Your task to perform on an android device: I have some images of an unidentified plant and I want to know which plant is this, so identify this plant in the Plantln app.
Image 0: 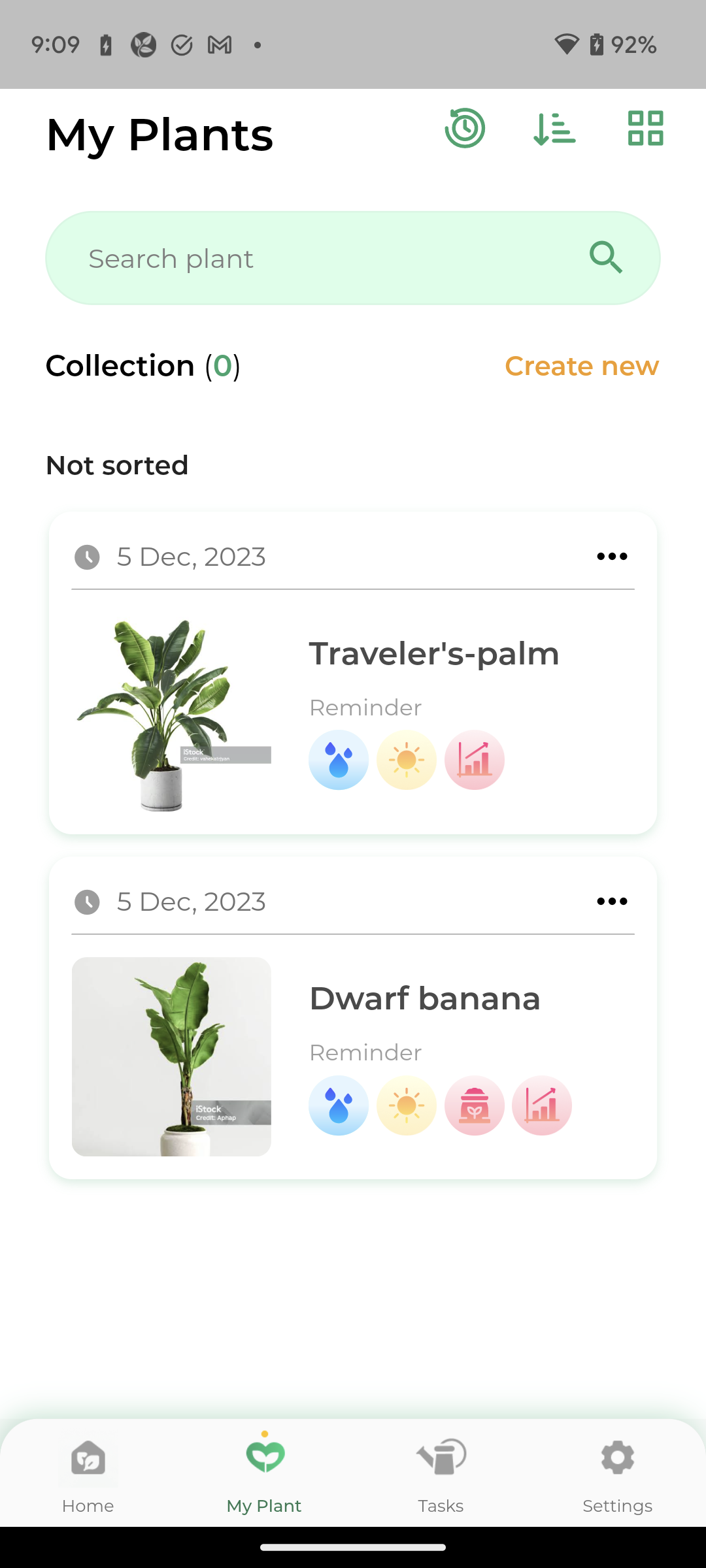
Open the Plantln app.
Step 0: open app "PlantIn"
Image 1: 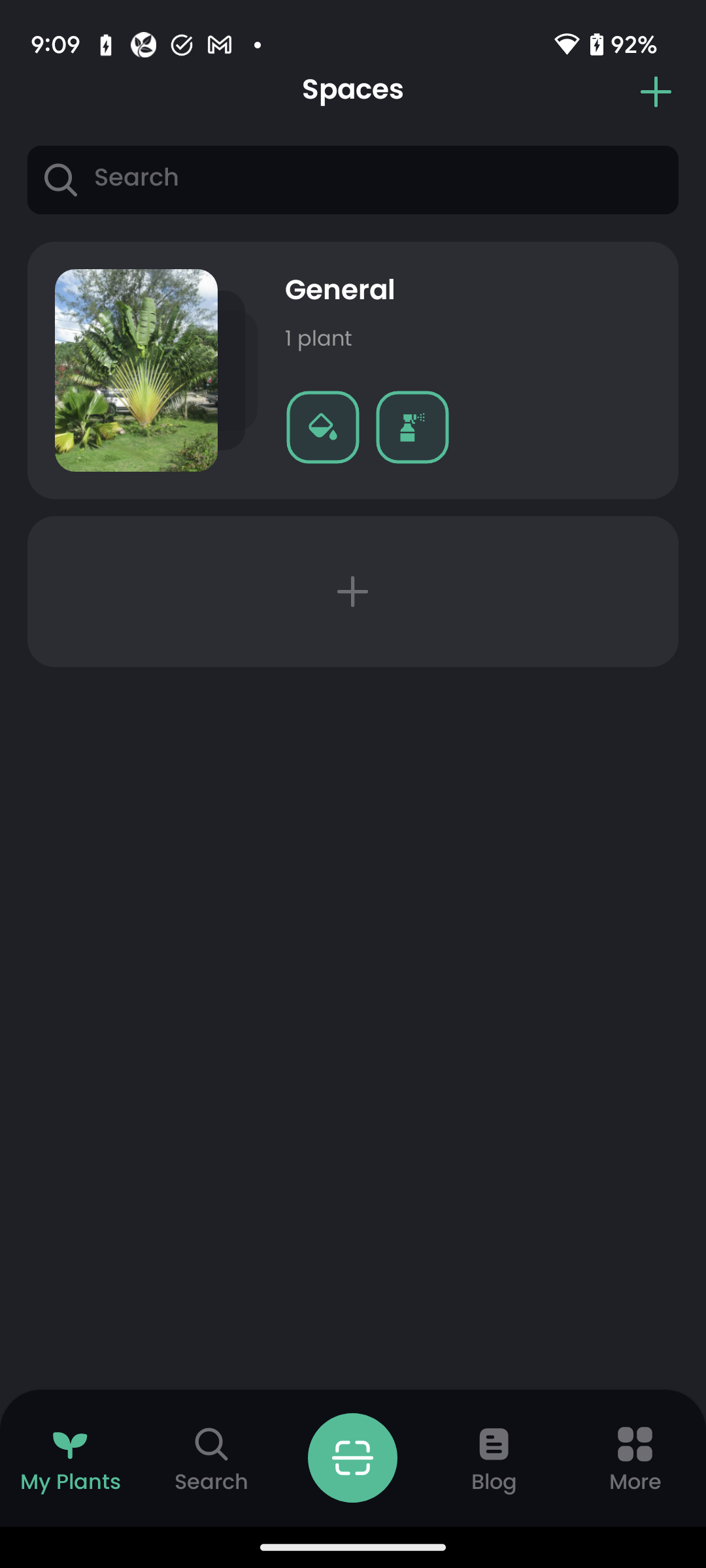
Click on the scanner icon option to upload the image of the plant.
Step 1: click (352, 1458)
Image 2: 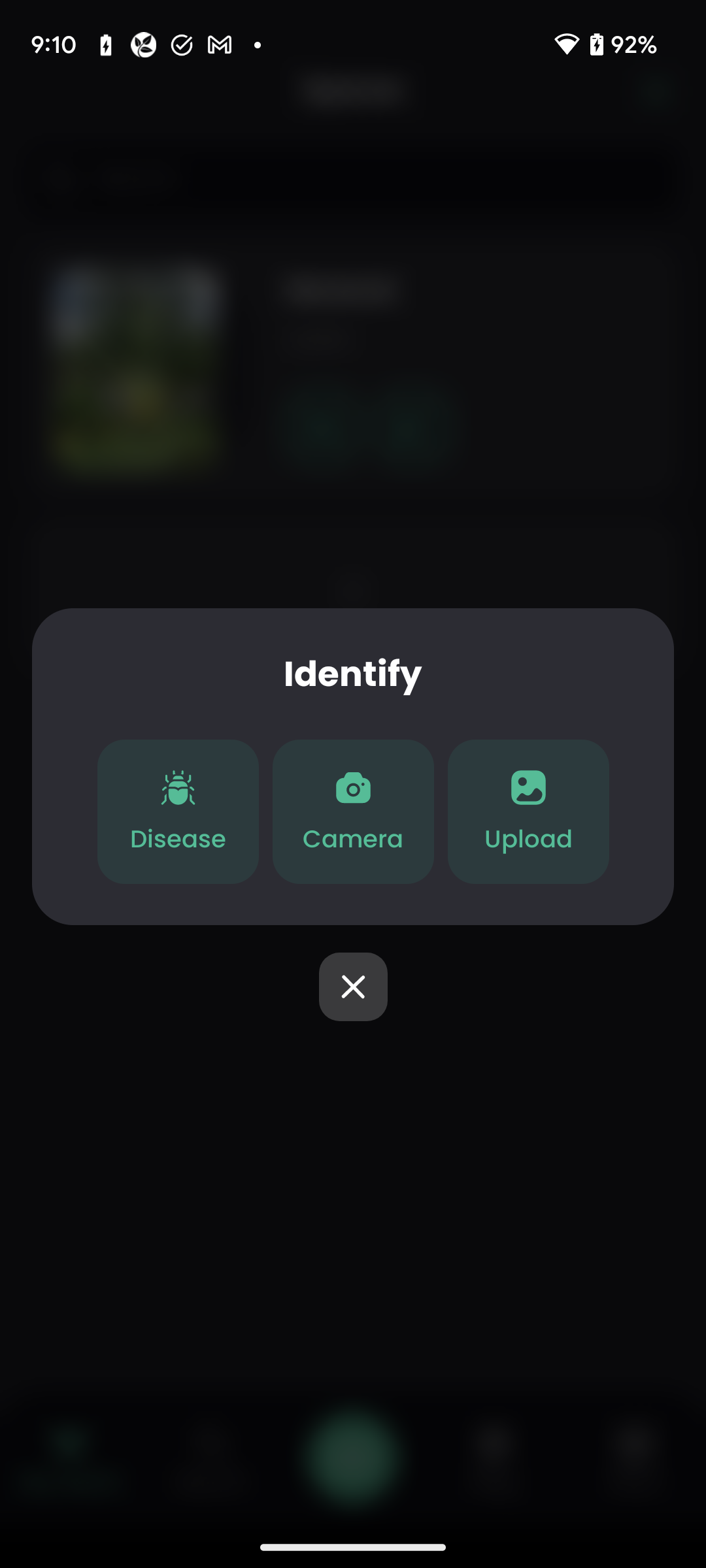
Click on the upload option to upload the image of the plant to identify.
Step 2: click (528, 811)
Image 3: 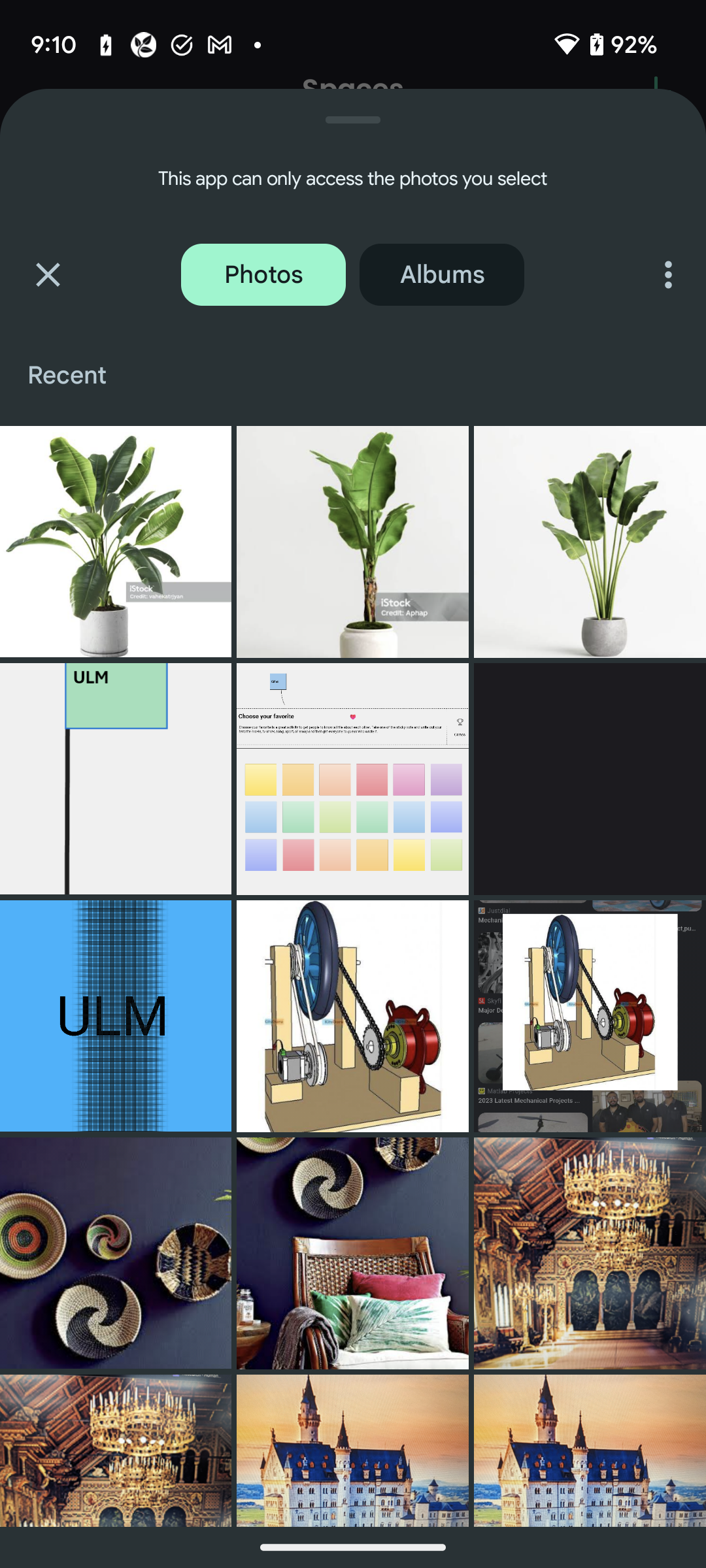
Click on the first image of the plant to identify the plant.
Step 3: click (115, 542)
Image 5: 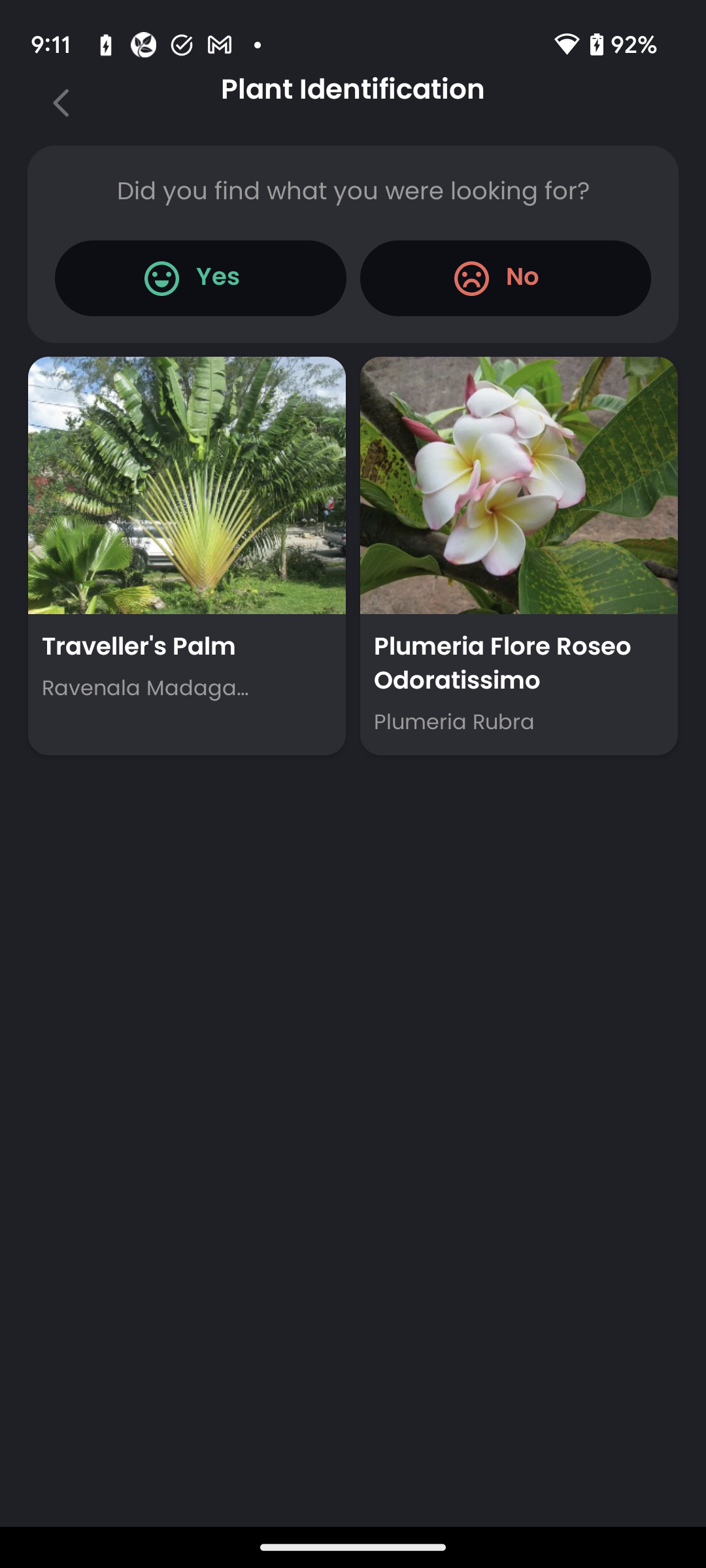
Click on the Traveller's Palm plant to view the details of this plant.
Step 5: click (193, 648)